Your task to perform on an android device: Open Flipkart app & search for Samsung galaxy s23 then select the product
Image 0: 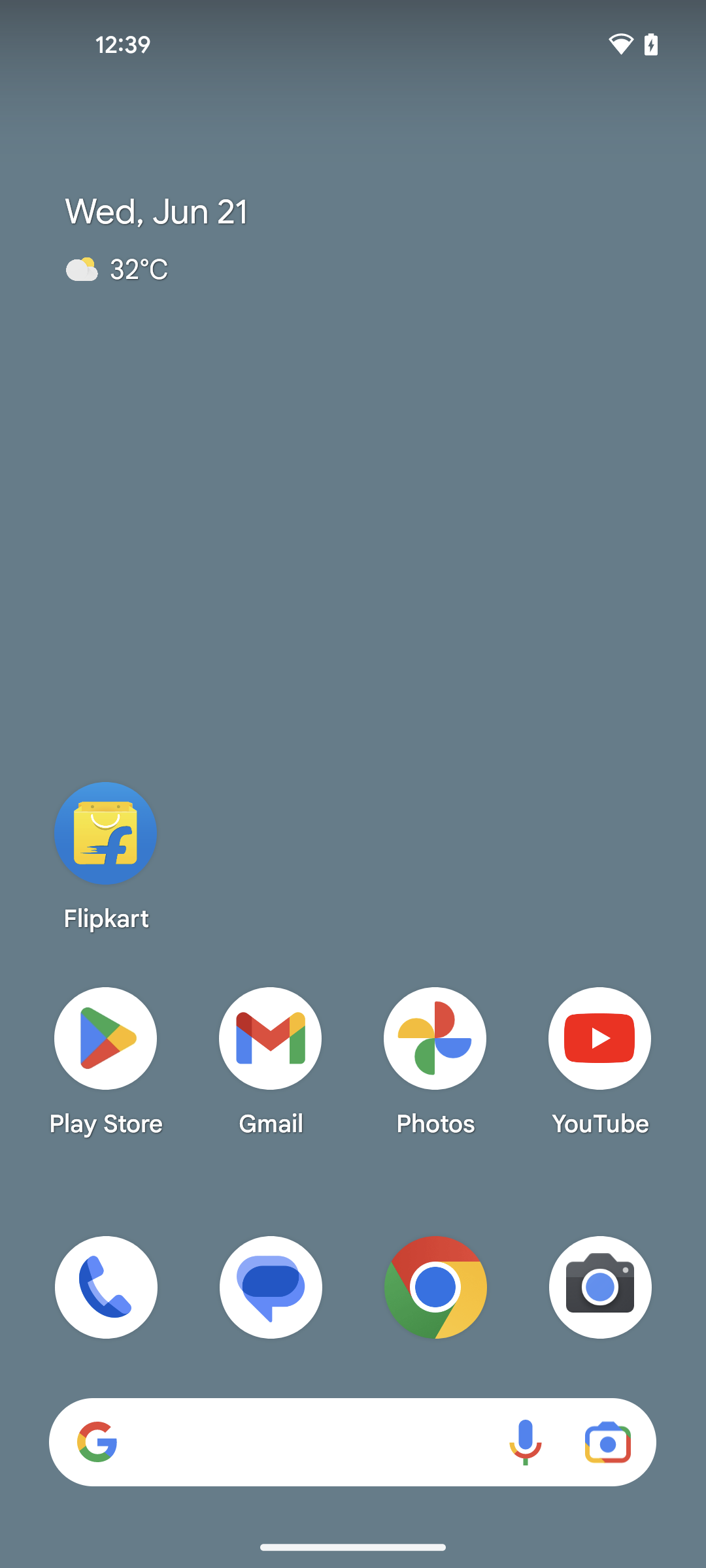
open Flipkart app
Step 0: open app "Flipkart"
Image 1: 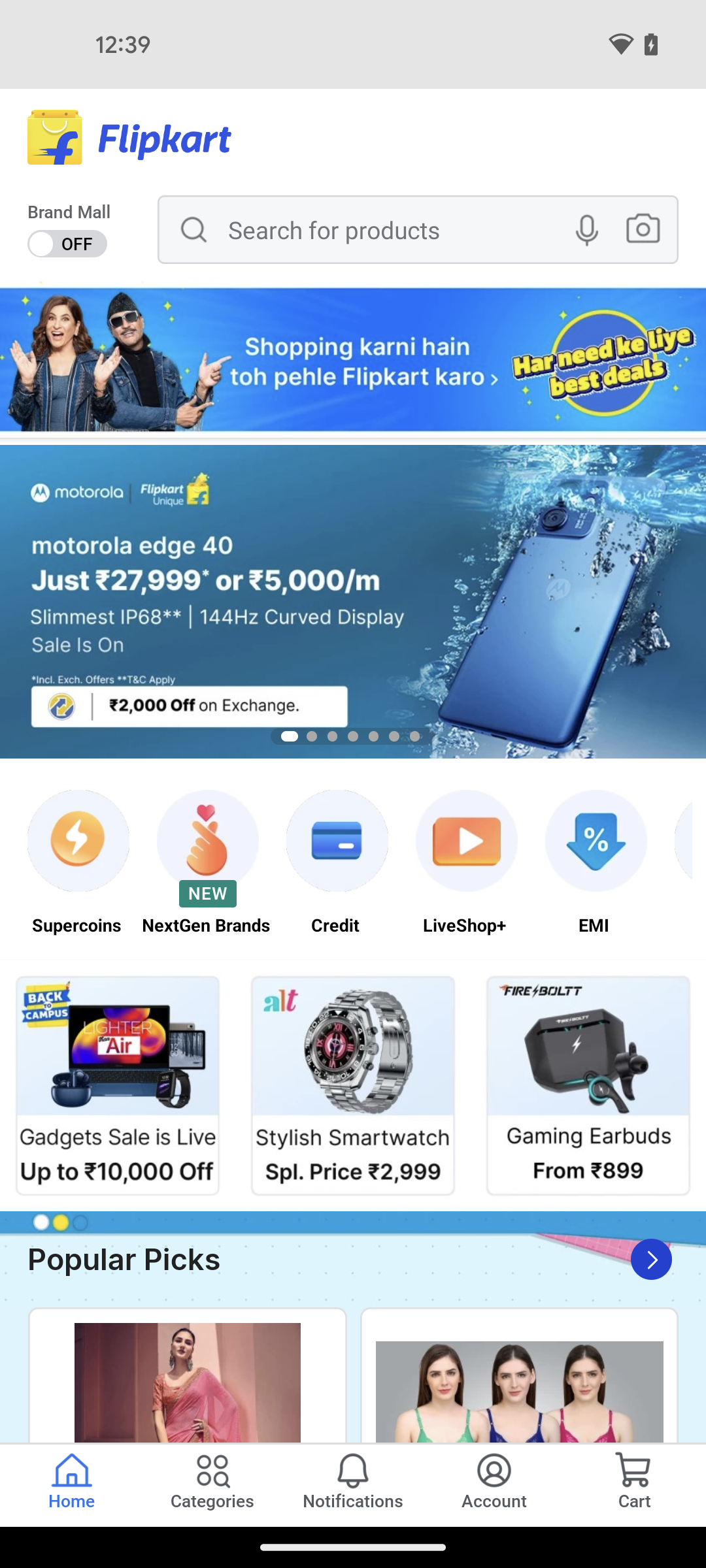
click on the search bar at the top of the screen
Step 1: click (397, 229)
Image 2: 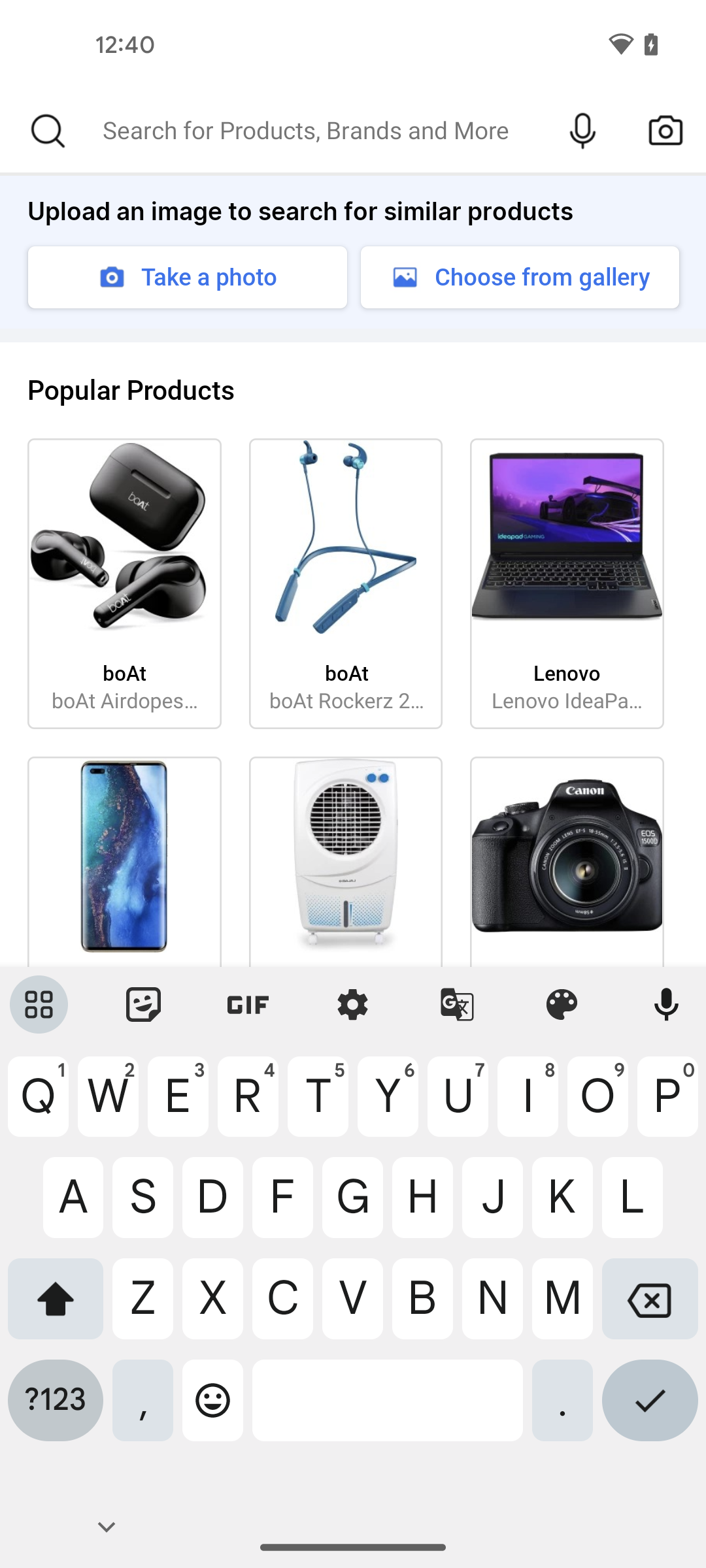
enter the searching product name Samsung galaxy s23
Step 2: type "Samsung galaxy s23"
Image 4: 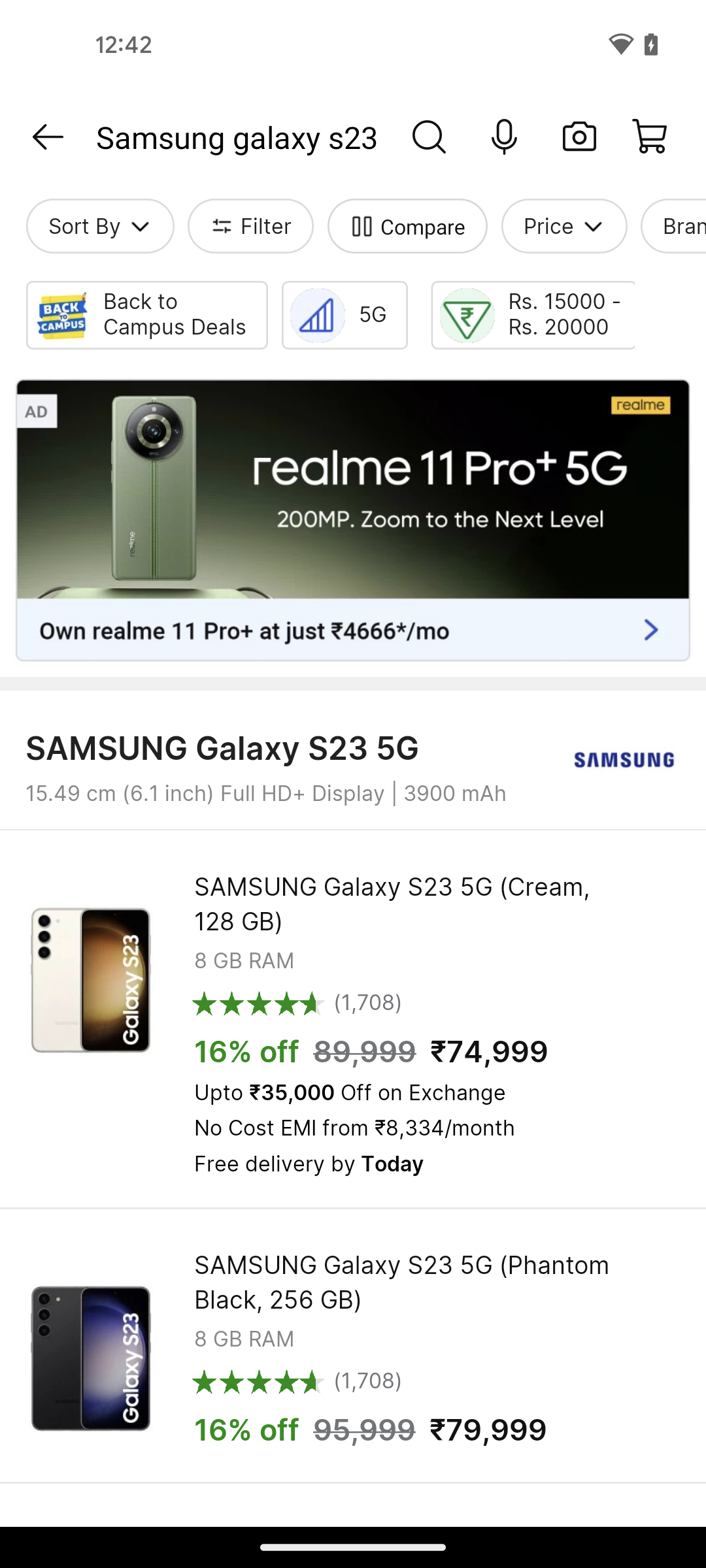
select the first product Samsung Galaxy S23 5G
Step 4: click (412, 904)